Your task to perform on an android device: I want to Search for Gate stoppers in the USA online shopping app.
Image 0: 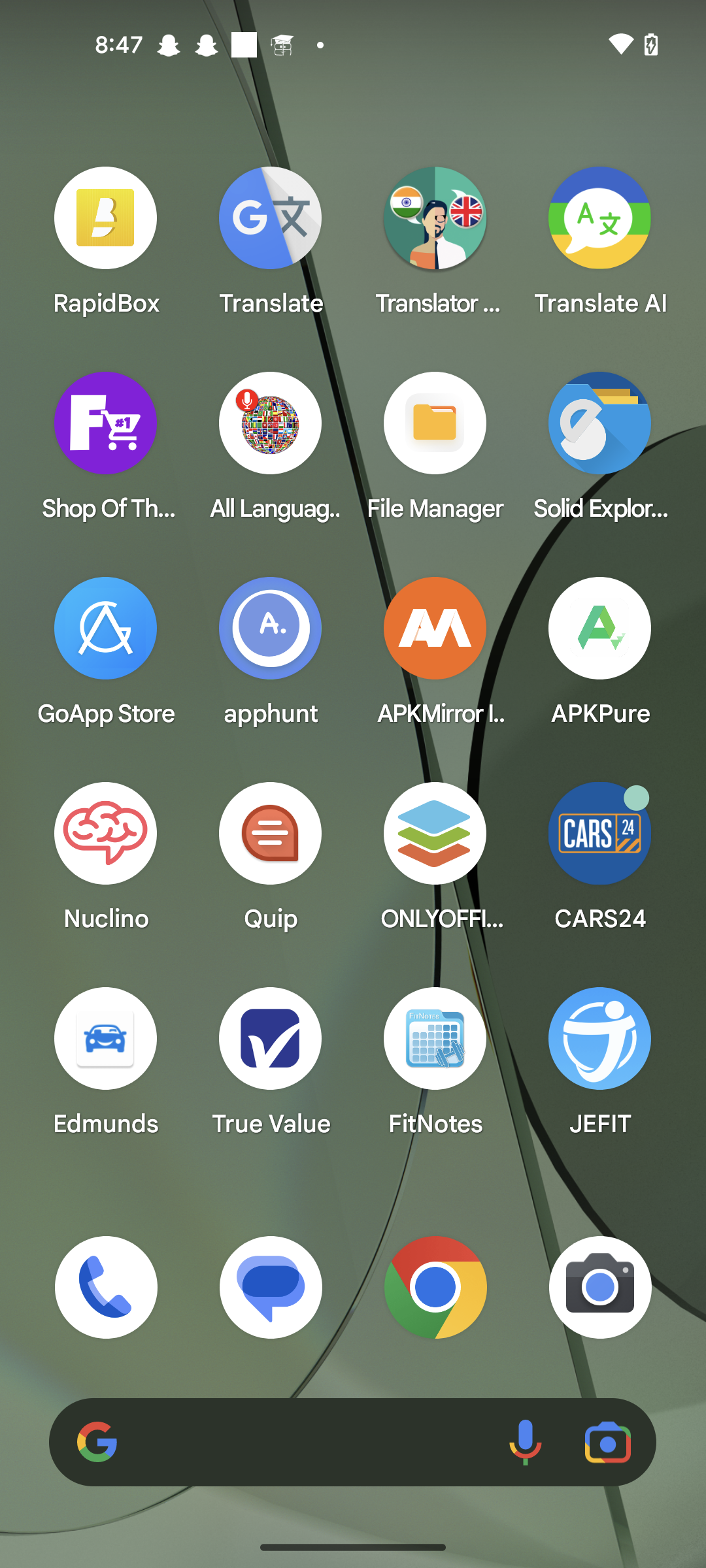
open the USA online shopping app
Step 0: open app "USA Online Shopping"
Image 1: 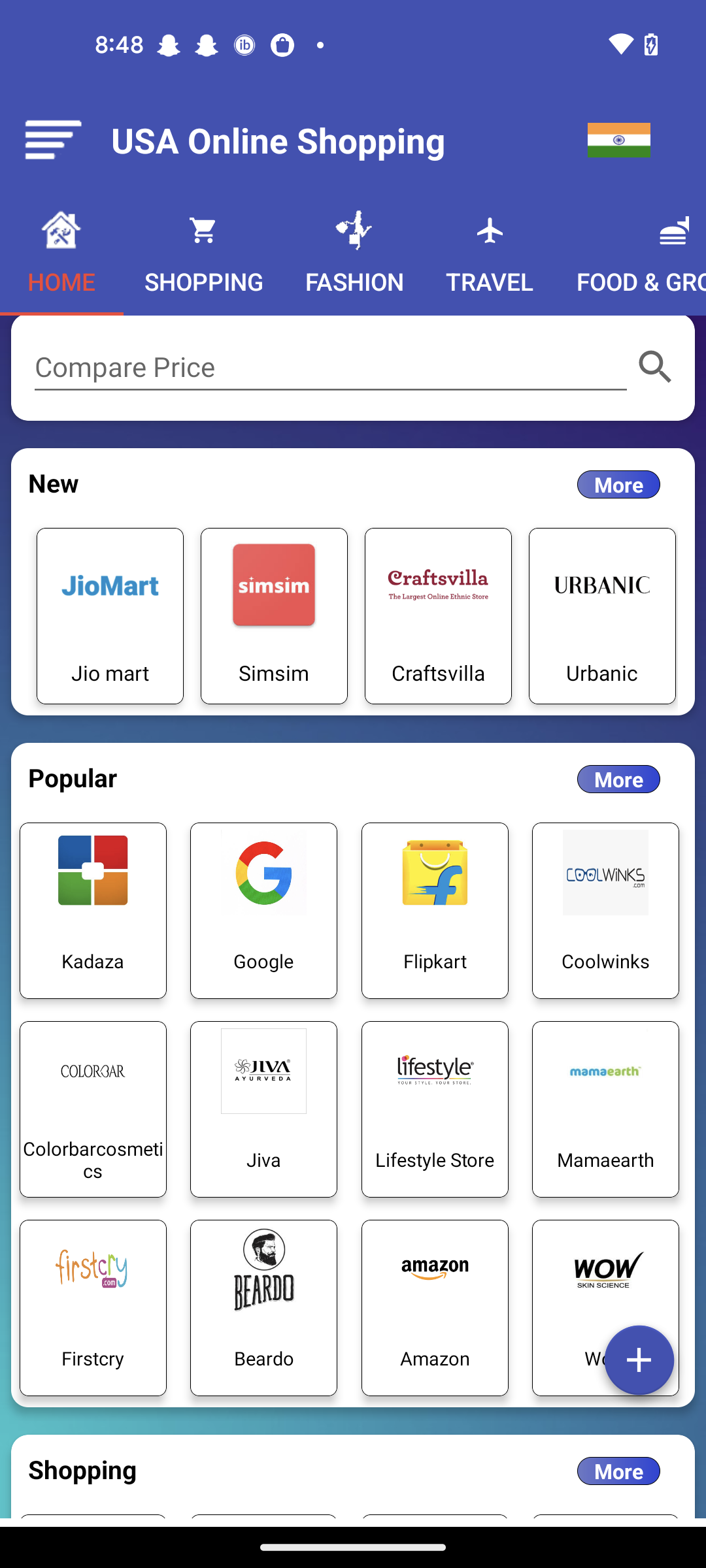
Click on the search icon
Step 1: click (218, 360)
Image 2: 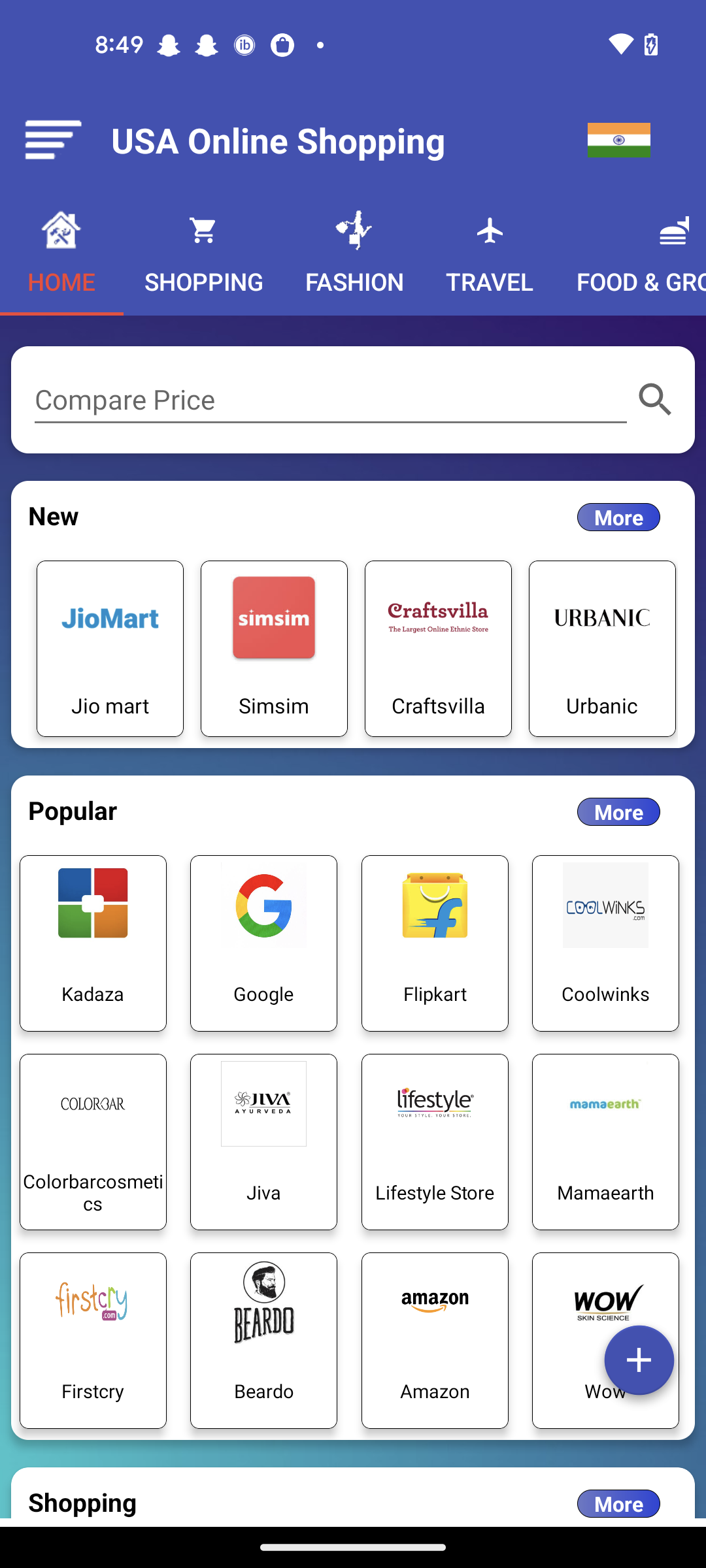
Click on the search icon
Step 2: click (330, 400)
Image 3: 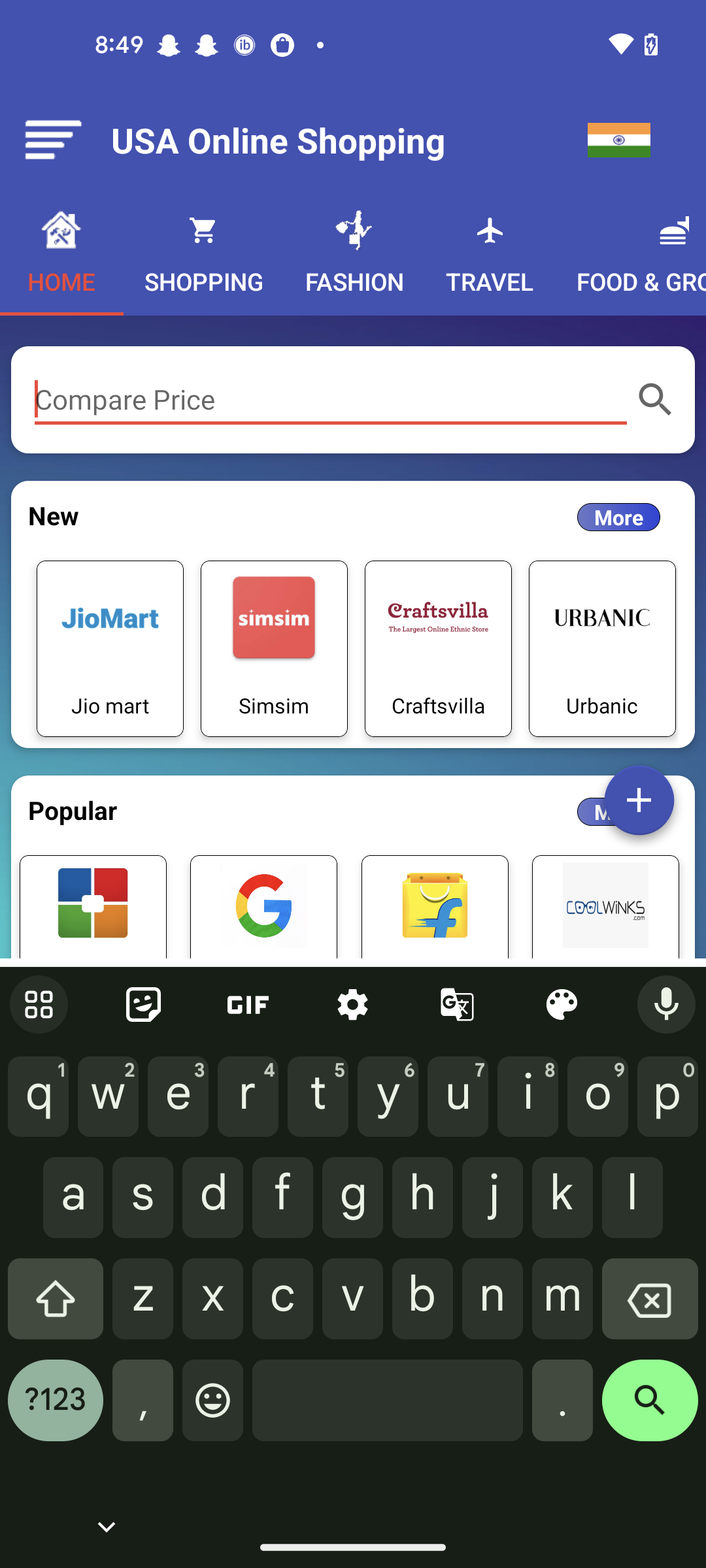
Enter a product as Gate stoppers 
Step 3: type "Gate stoppers "
Image 4: 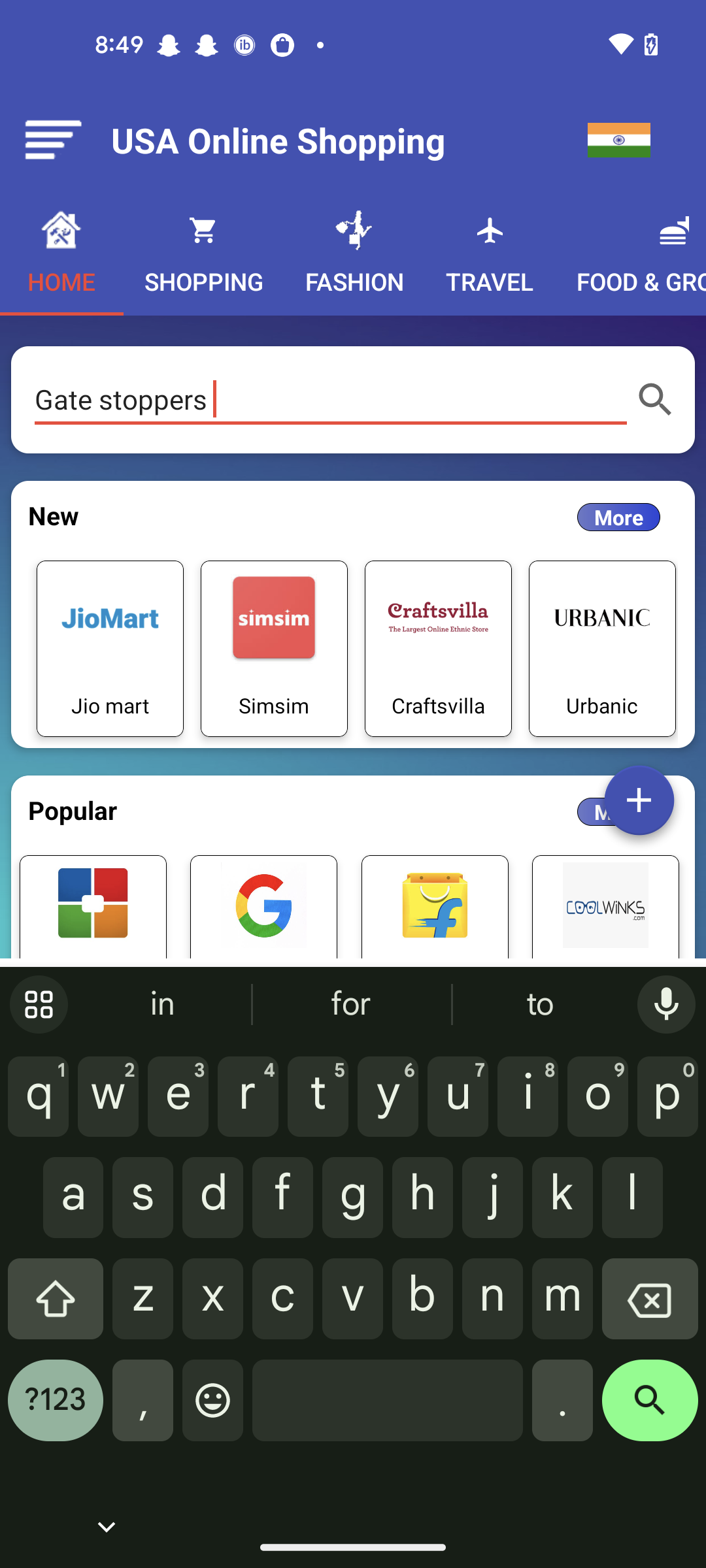
Click on the search icon at the bottom right corner of the screen 
Step 4: click (650, 1410)
Image 5: 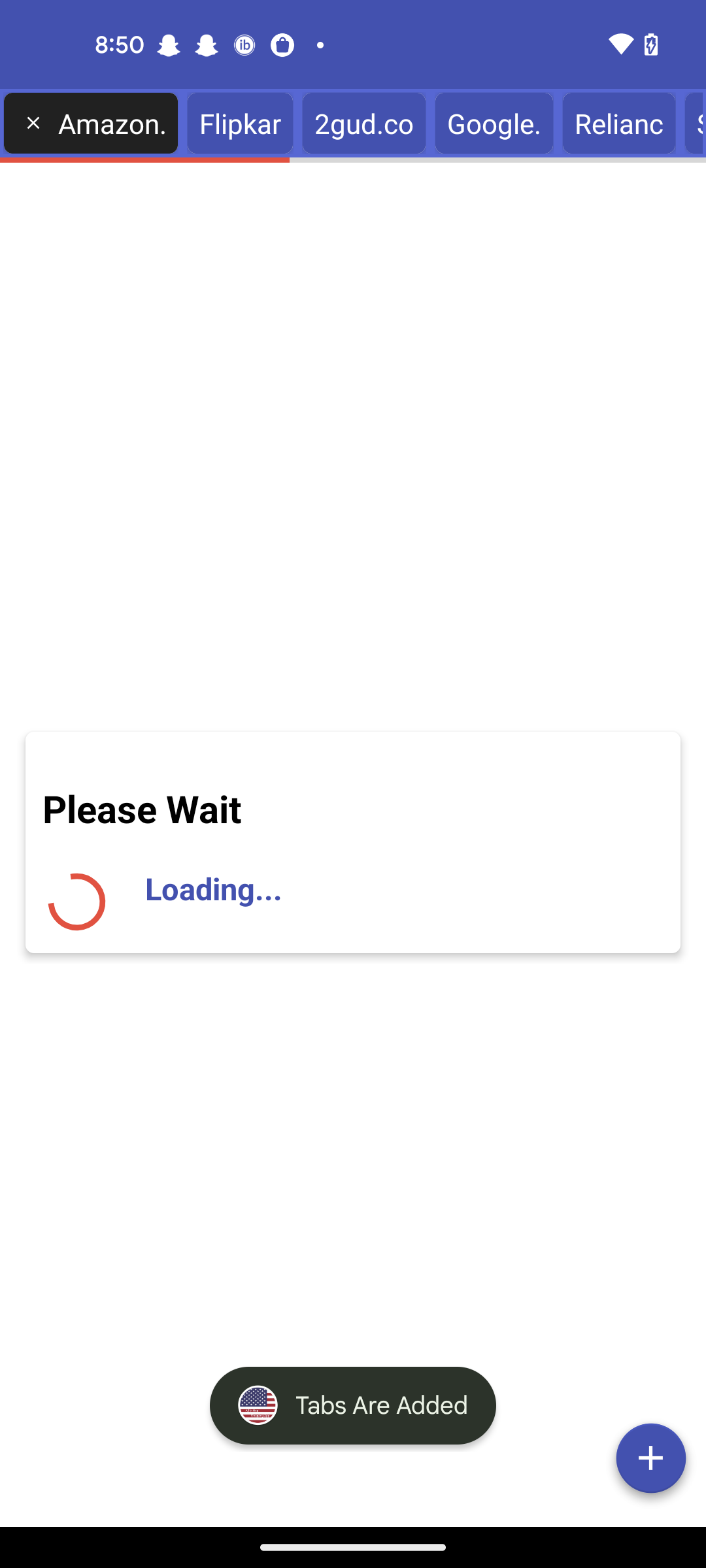
Click on the search icon at the bottom right corner of the screen 
Step 5: wait